Your task to perform on an android device: Search for Sneaker shoes with the Sneakers category filter in the Groupon app .
Image 0: 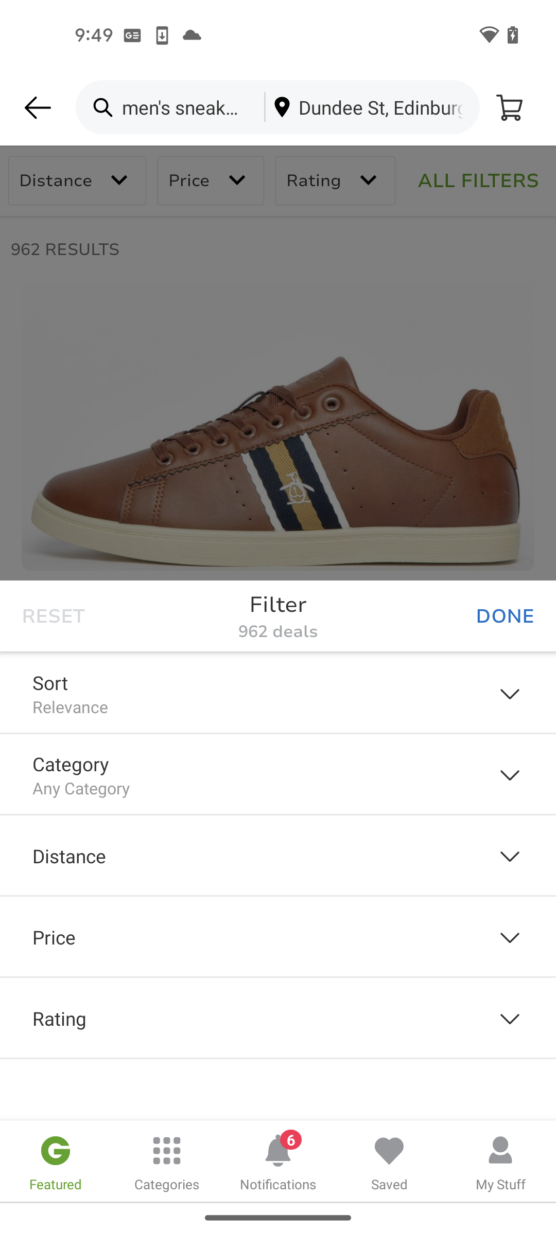
Click on the category filter 
Step 0: click (278, 668)
Image 1: 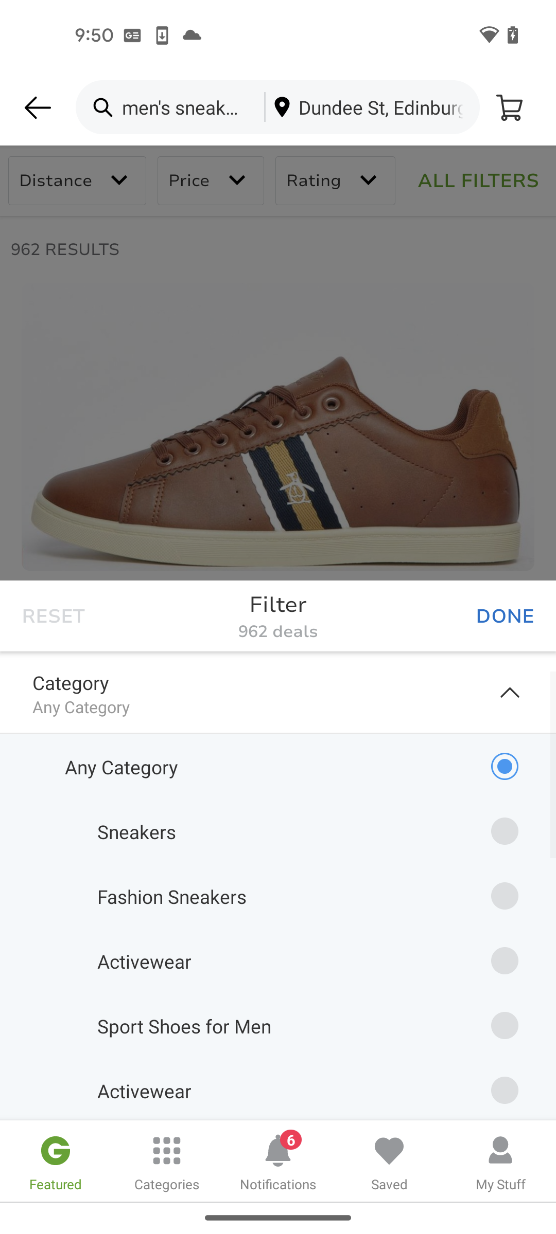
Select the Sneakers category filter
Step 1: click (278, 668)
Image 2: 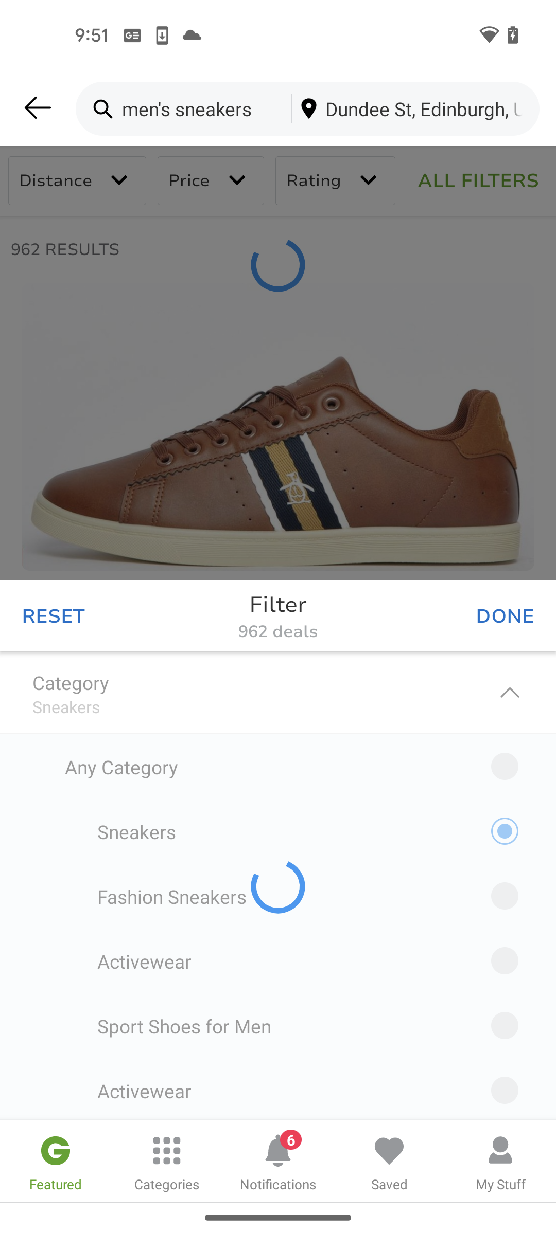
Click on the DONE button
Step 2: wait
Image 3: 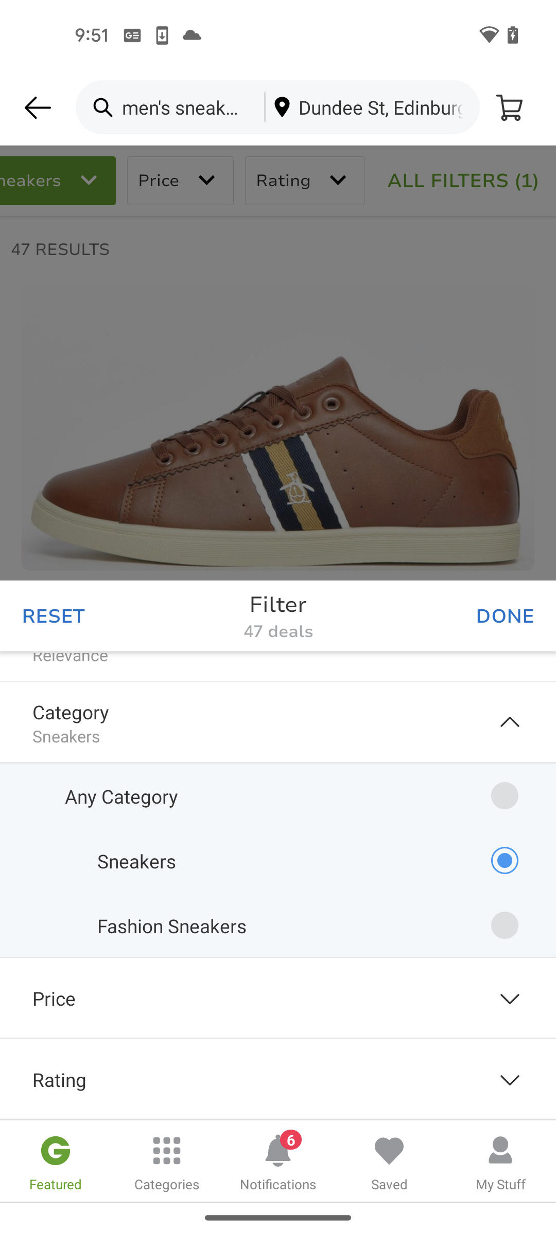
Click on the DONE button
Step 3: click (508, 616)